Your task to perform on an android device: I want to receive weather alerts since the weather is changing. I want to keep myself updated.
Image 0: 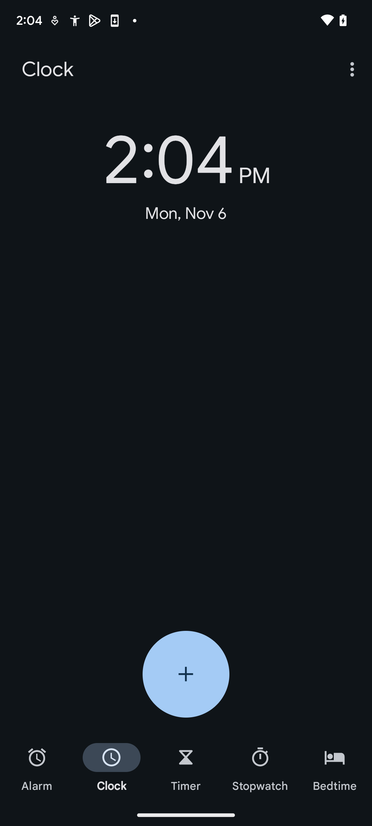
Open the Weather app.
Step 0: open app "Weather"
Image 2: 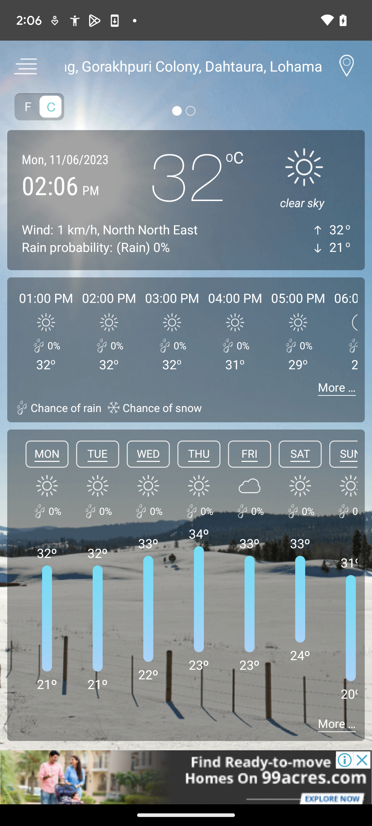
Click on the three bars button at the top left corner of the screen.
Step 2: click (25, 65)
Image 3: 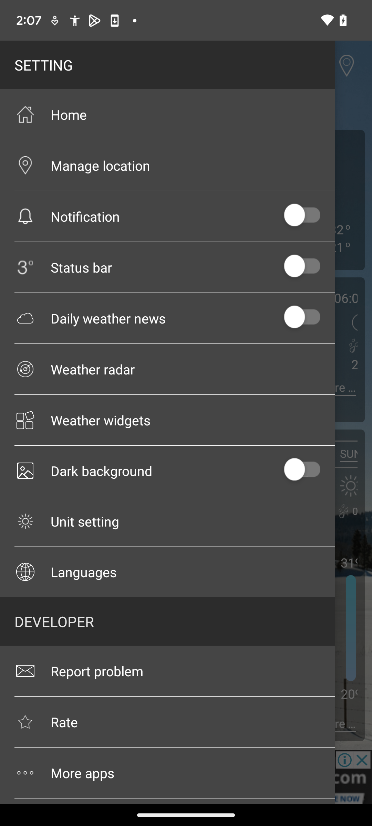
Now click on the notification button to turn it on.
Step 3: click (300, 216)
Image 4: 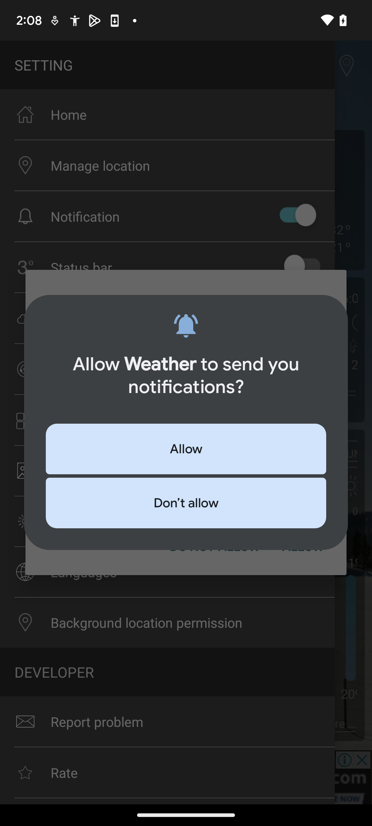
Select the Allow option.
Step 4: click (186, 449)
Image 5: 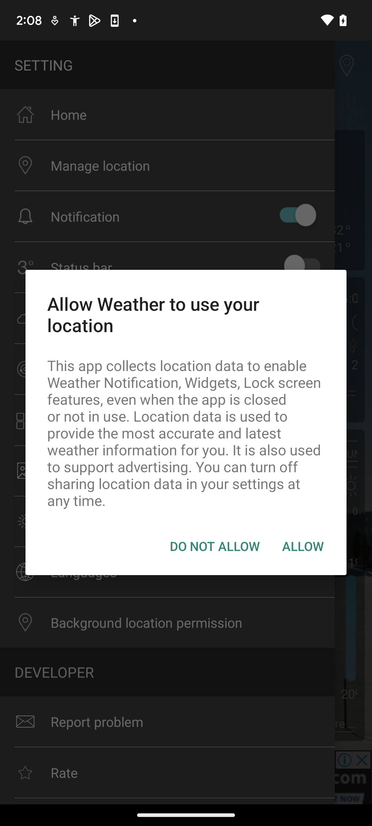
Select the Allow option.
Step 5: wait